Your task to perform on an android device: I want to check out the Makita ELM4121 Electric Lawn Mower 1600W, so check out the Makita ELM4121 Electric Lawn Mower 1600W in my cart in the Amazon app.
Image 0: 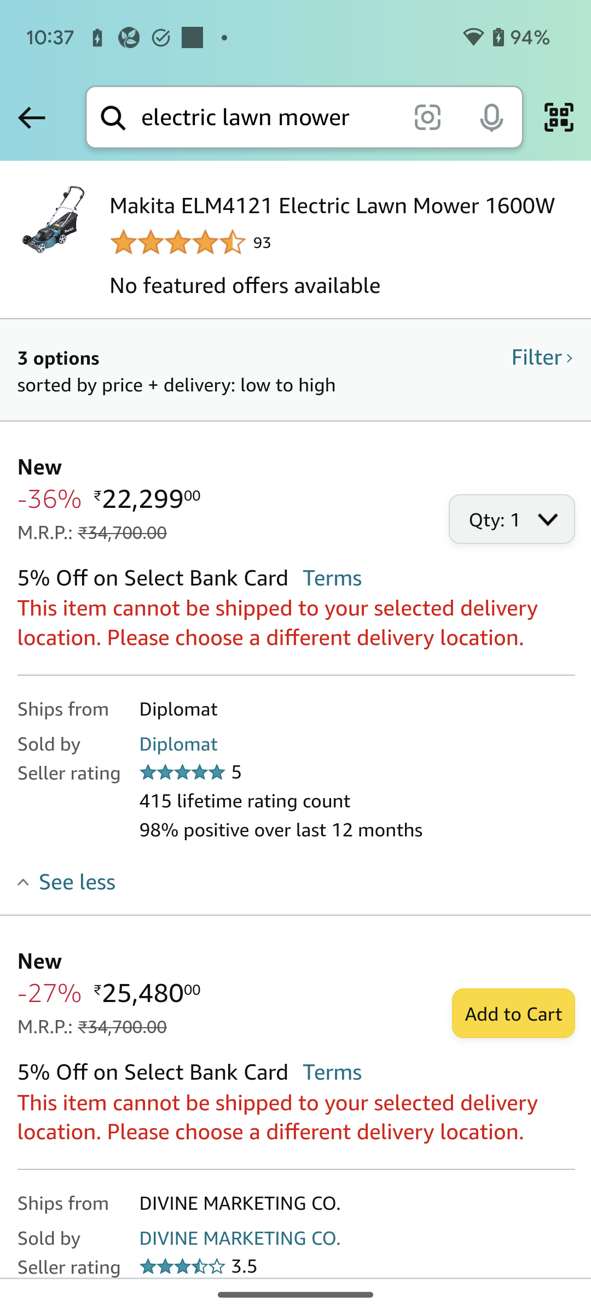
Go back to the previous page to view my cart option.
Step 0: press back button
Image 1: 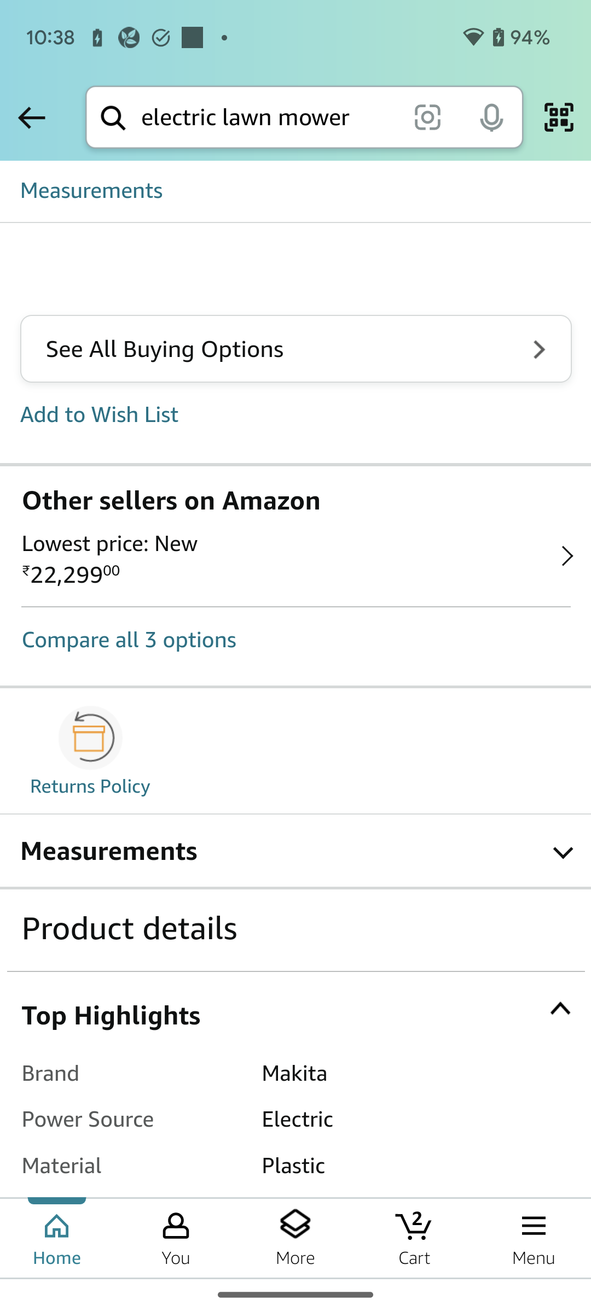
Click on the Cart tab at the bottom of the screen to check out the product.
Step 1: click (414, 1238)